Your task to perform on an android device: I want to buy a pair of sports shoes for jogging, so search for a pair of sports shoes for me in the Nike app.
Image 0: 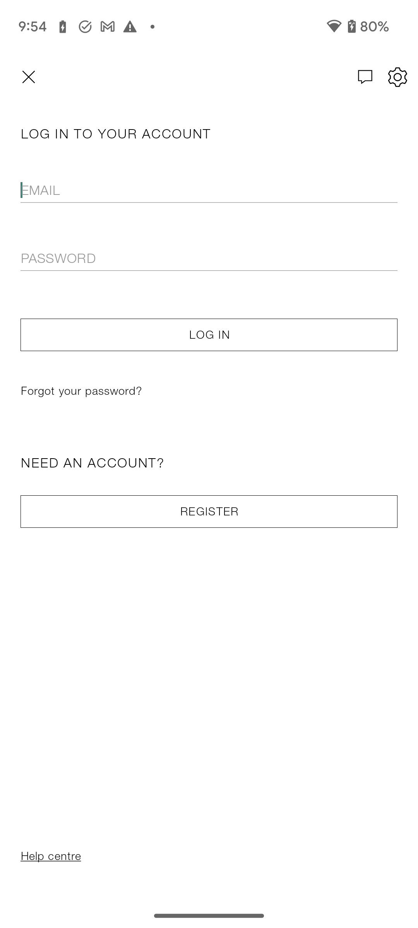
Open the Nike app.
Step 0: open app "Nike"
Image 1: 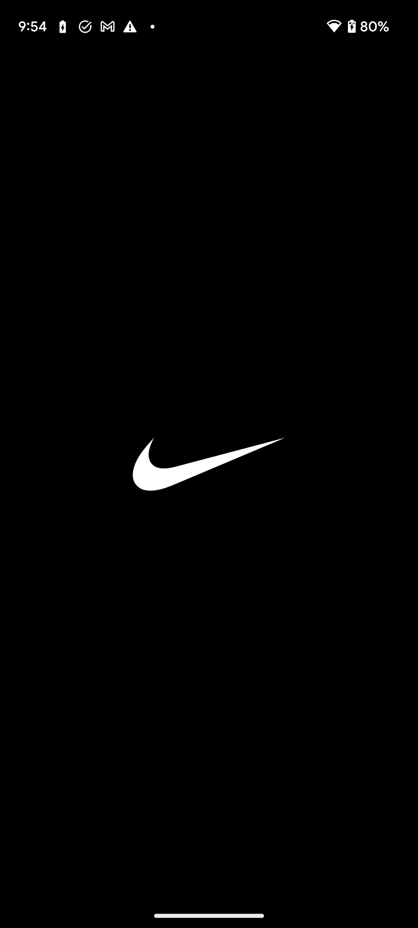
Open the Nike app.
Step 1: wait
Image 2: 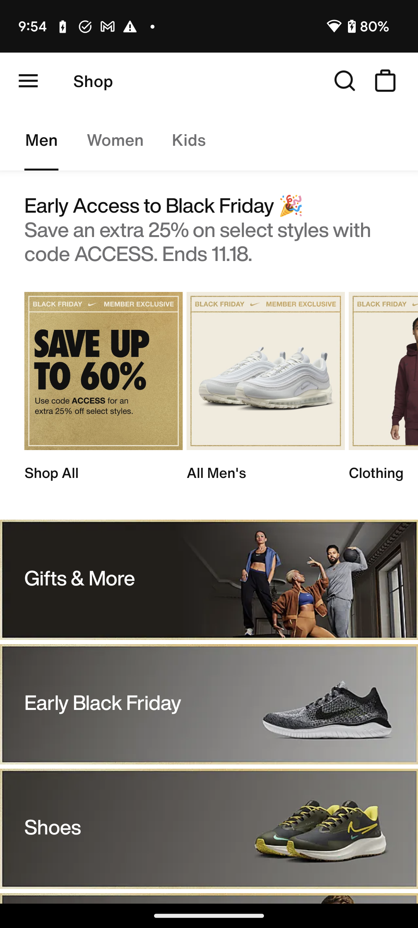
Click on the search icon at the top of the screen to search for the shoes.
Step 2: click (344, 80)
Image 3: 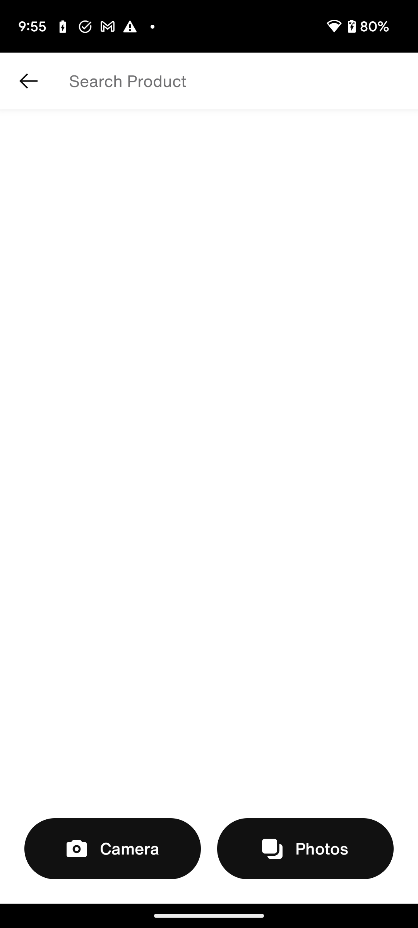
Click on the search bar at the top of the screen to search for the shoes.
Step 3: click (242, 81)
Image 4: 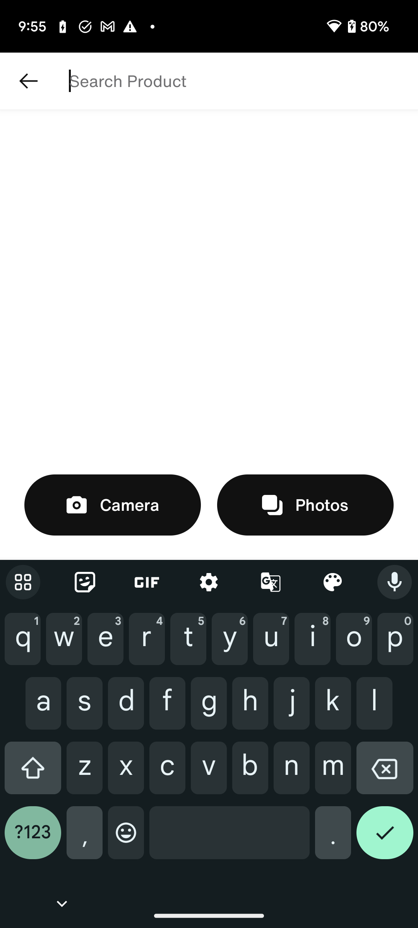
Type Sports shoes in the search bar to search for the shoes.
Step 4: type "Sports shoes"
Image 5: 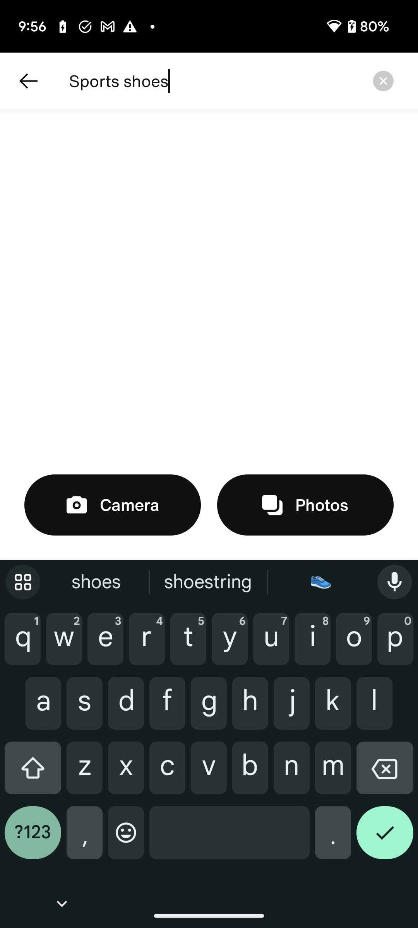
Click on the right tick mark button at the bottom right corner of the screen to view the search result.
Step 5: click (385, 839)
Image 6: 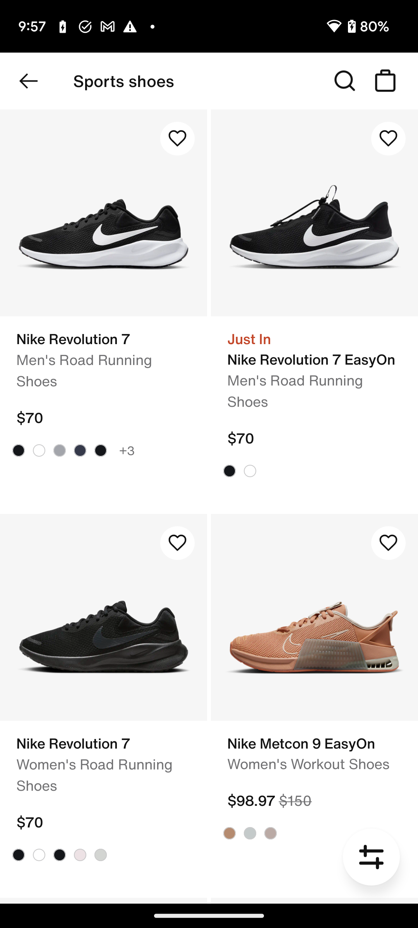
Scroll down to view more shoes.
Step 6: scroll down